Your task to perform on an android device: Open the Evolve app, I would like to listen to a personalized guided meditation named calm your racing mind to help me be productive throughout the day.
Image 0: 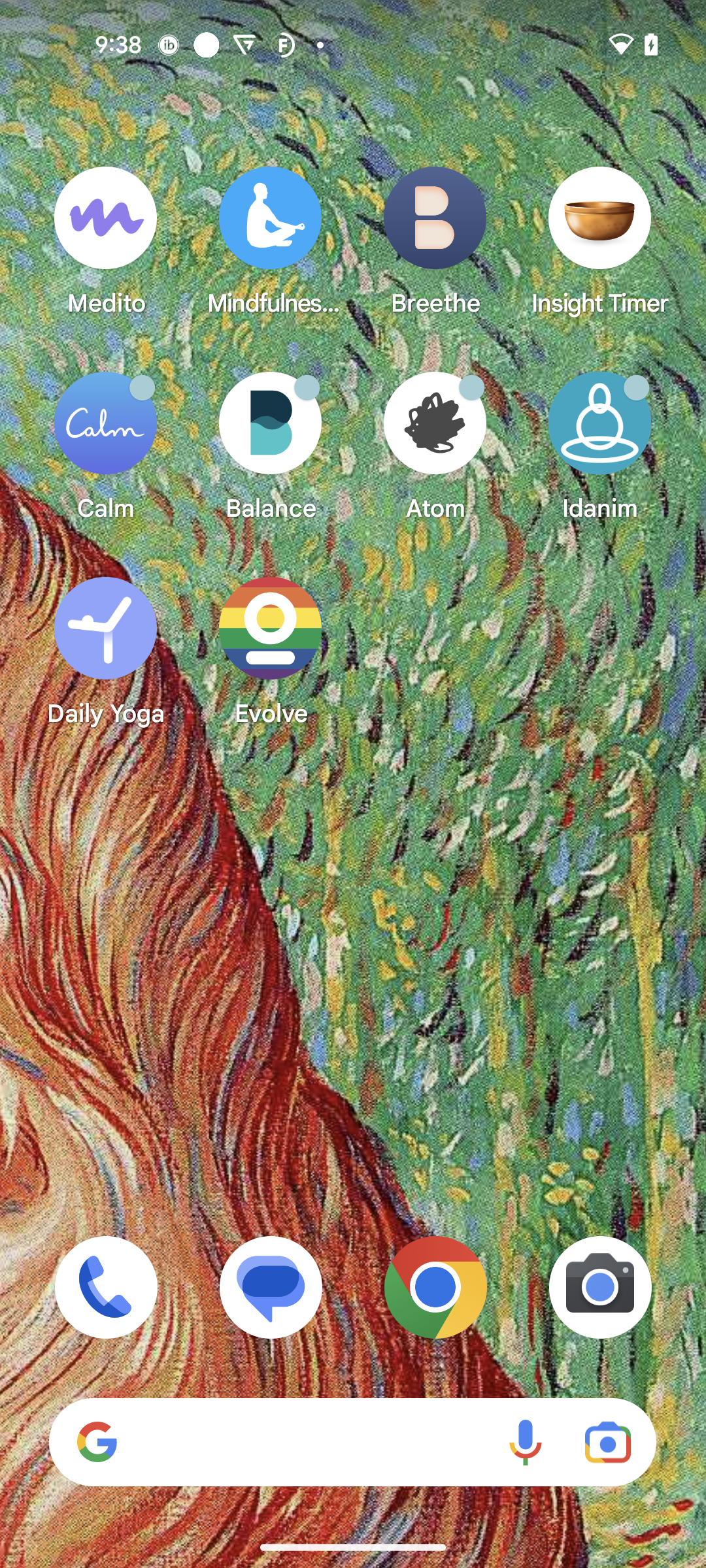
Open the Evolve app
Step 0: open app "Evolve"
Image 1: 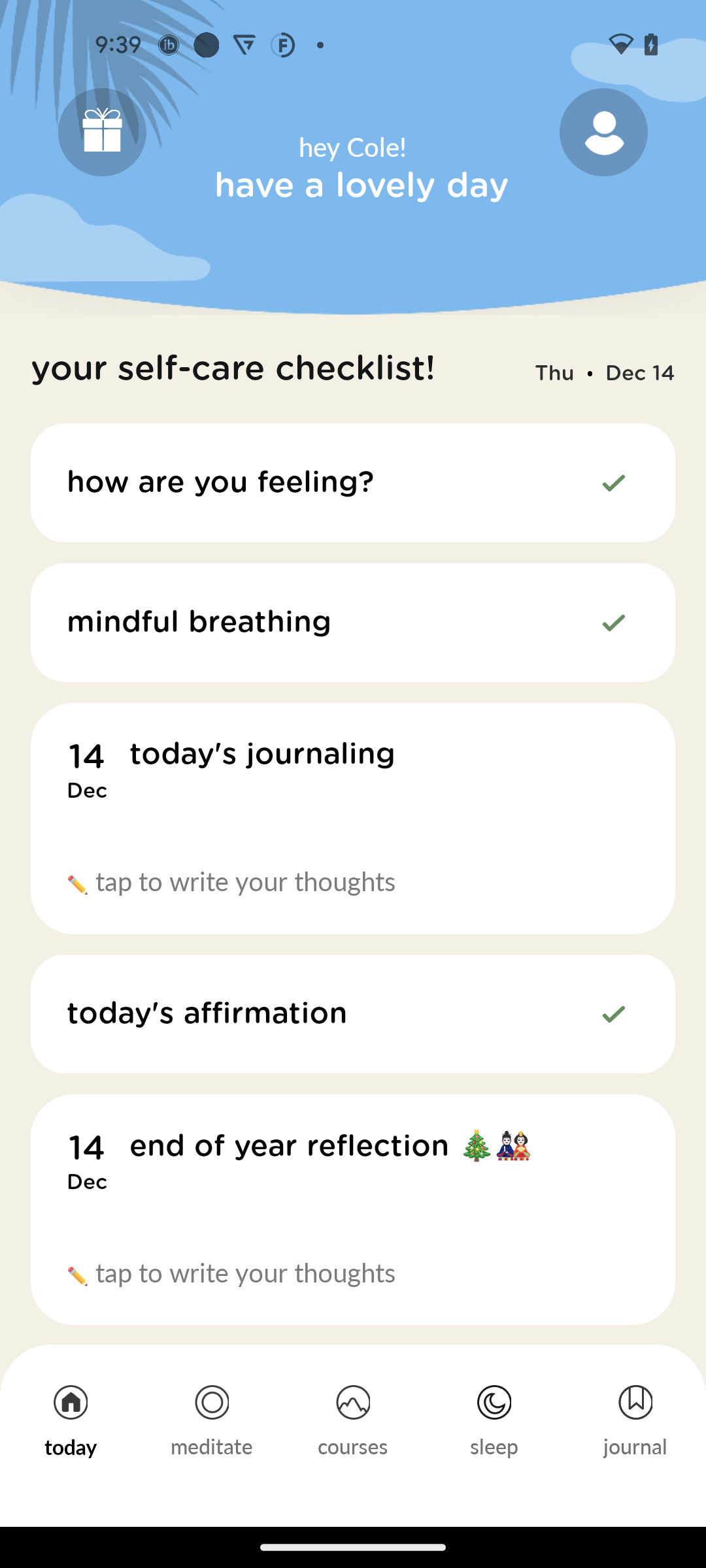
Go to the Meditate tab
Step 1: click (187, 1406)
Image 2: 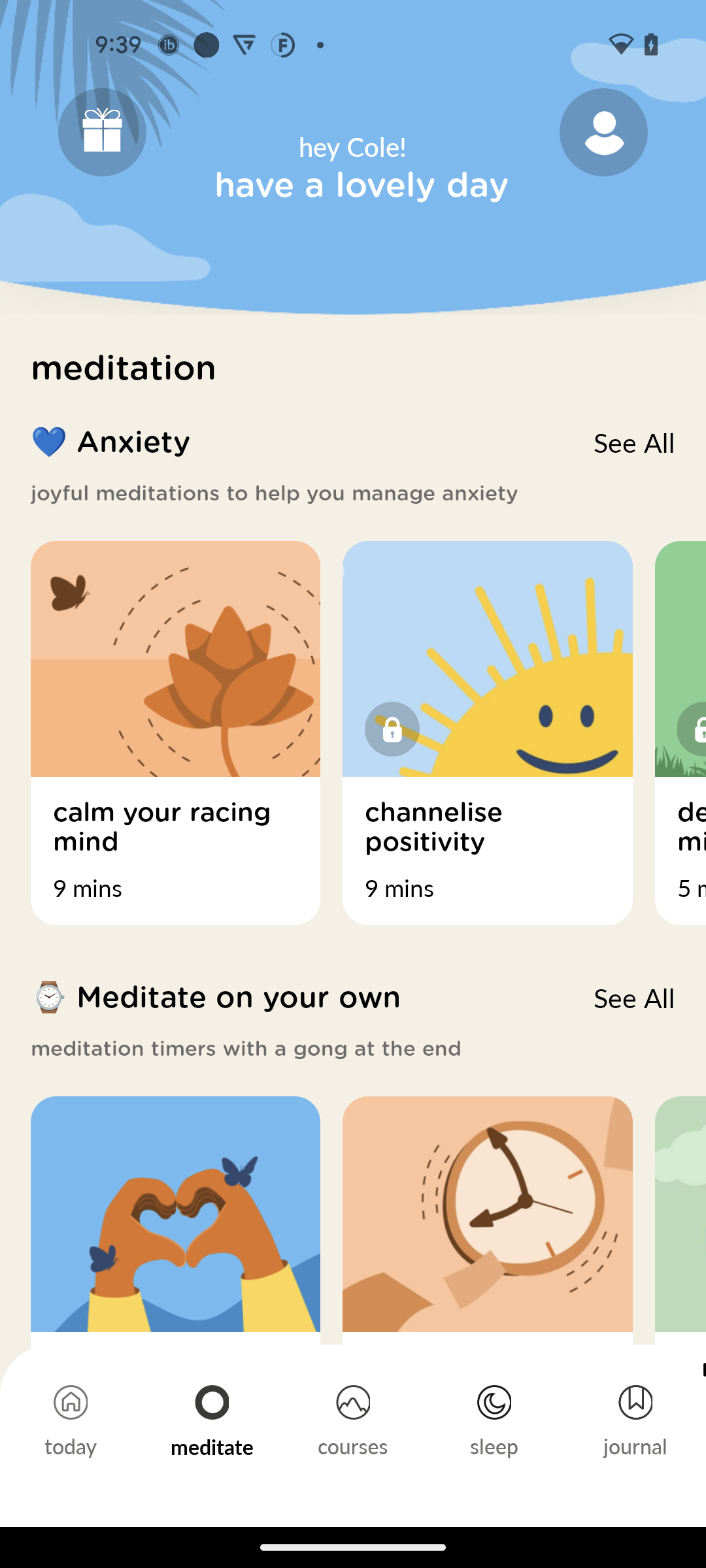
Click on the calm your racing mind option
Step 2: click (176, 817)
Image 3: 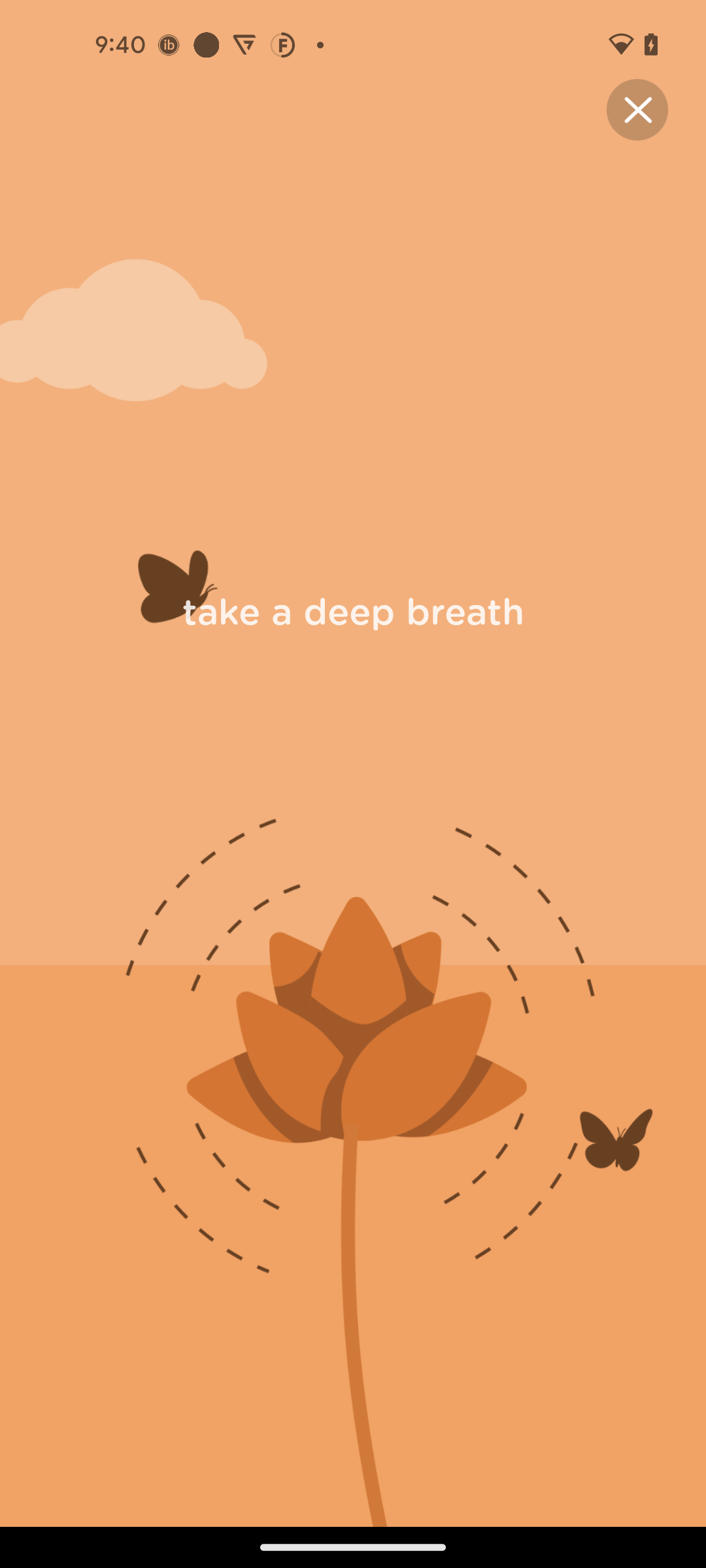
Click on the calm your racing mind option
Step 3: wait